Your task to perform on an android device: In the Weather Radar app. Search for Denmark's weather to view past weather conditions.
Image 0: 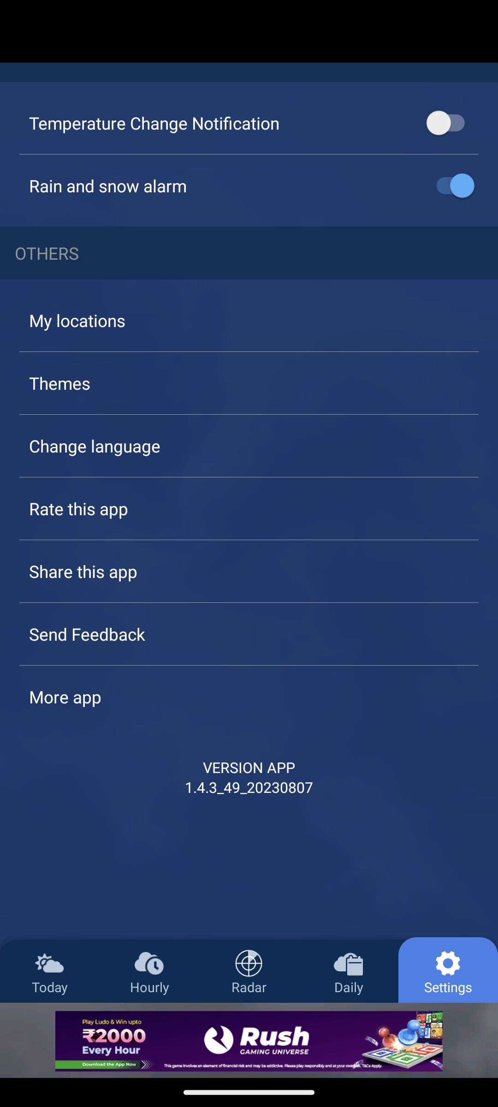
Click on the Today icon at bottom left of the screen
Step 0: click (46, 974)
Image 1: 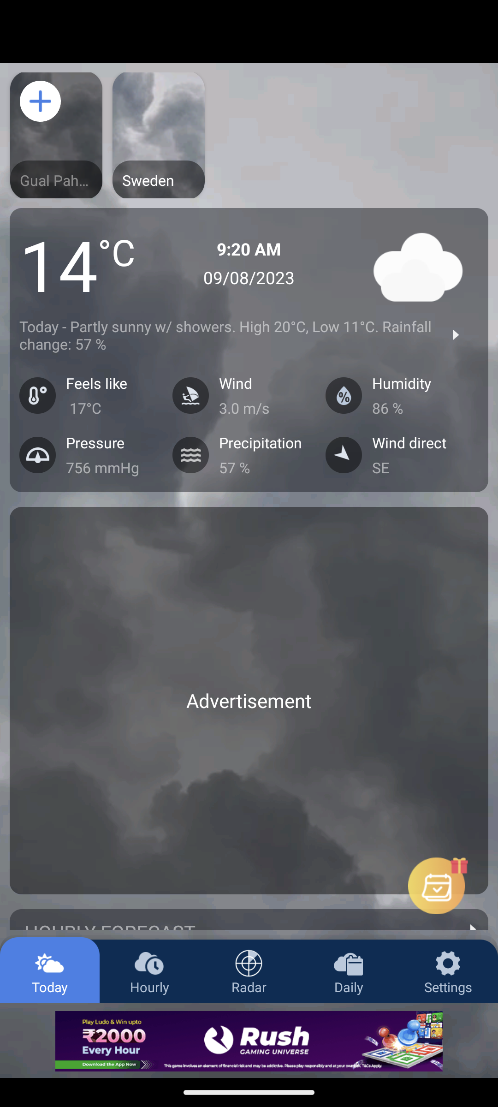
Click on the plus icon at top left of the screen
Step 1: click (35, 102)
Image 2: 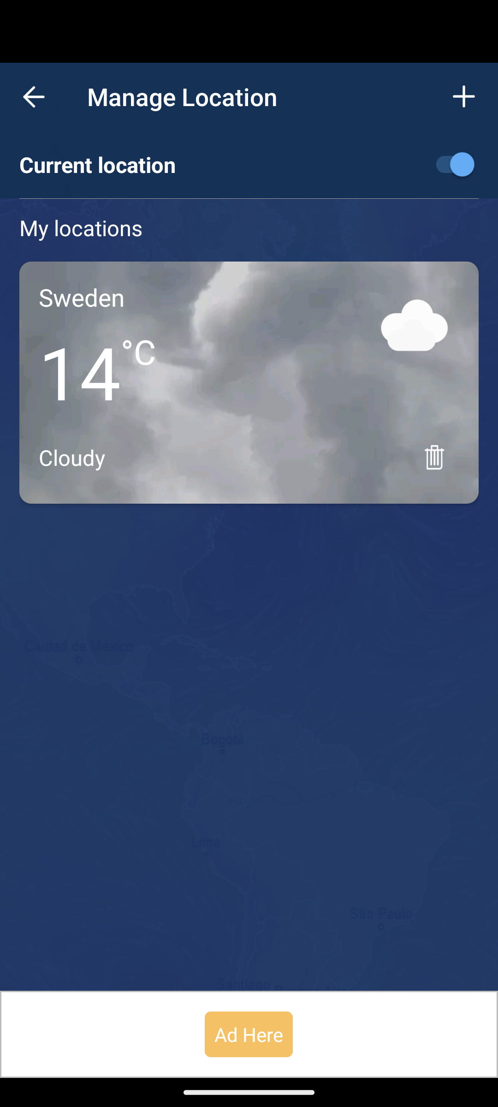
click on the plus icon at top right of the screen
Step 2: click (462, 98)
Image 5: 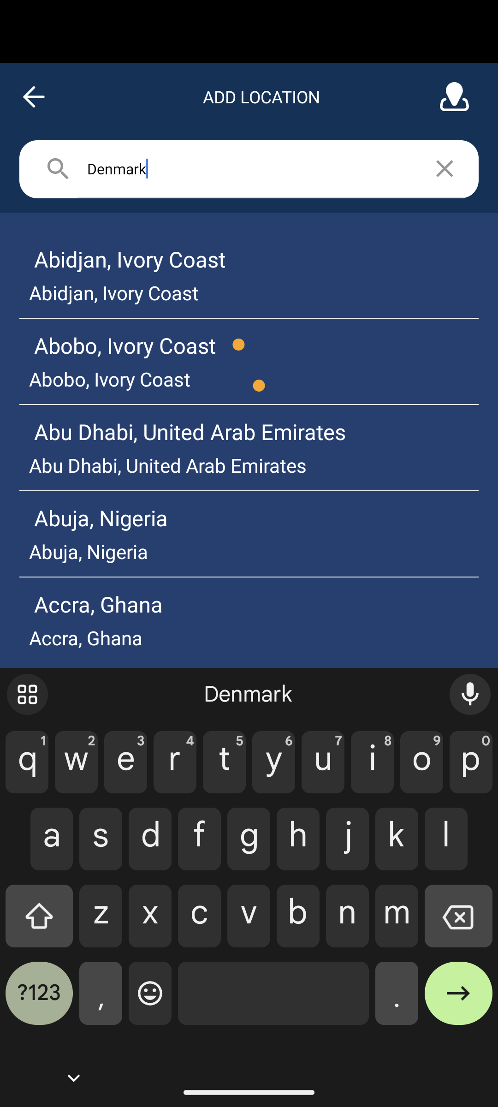
Type"Denmark" in search bar
Step 5: wait
Image 6: 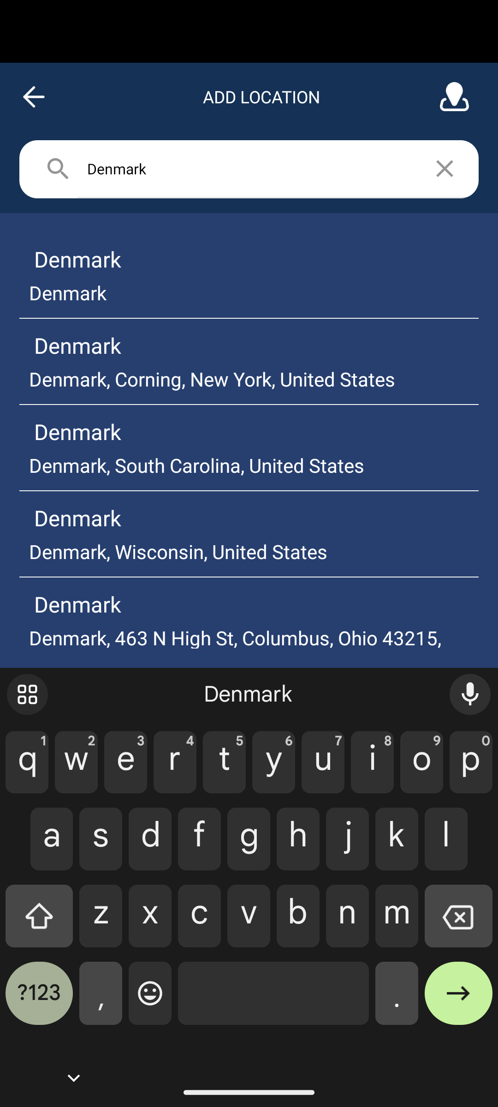
Click on the Denmark result
Step 6: click (251, 259)
Image 7: 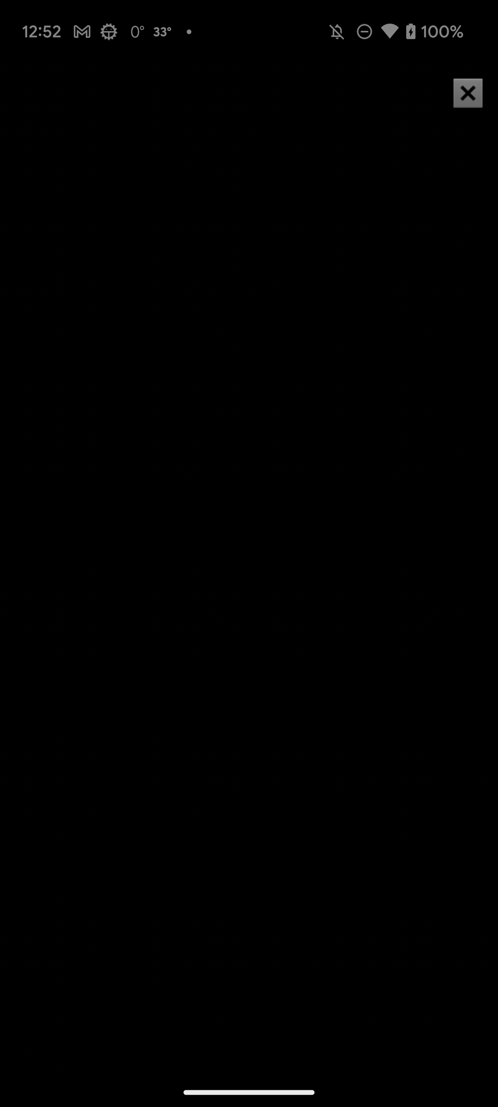
Click on the Denmark result
Step 7: wait
Image 8: 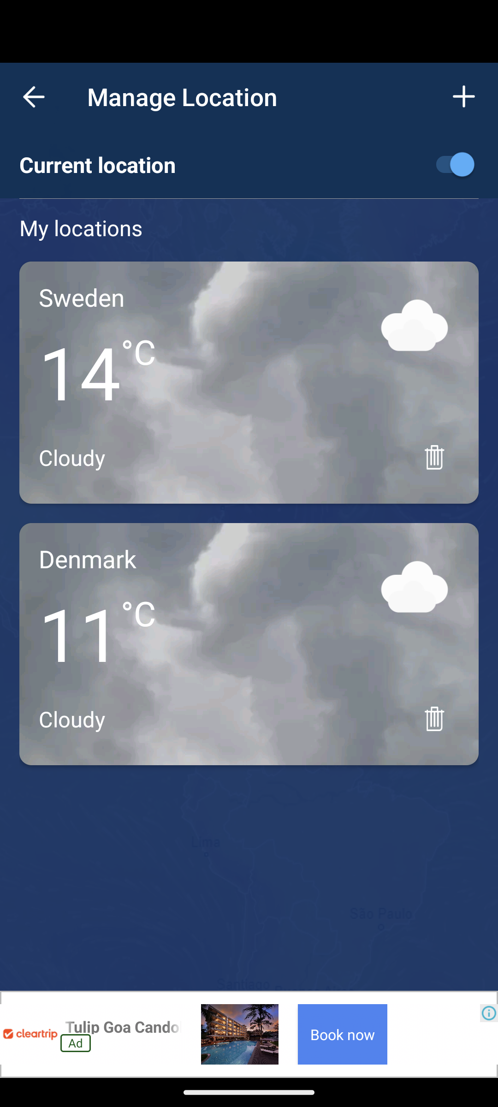
Click on the Denmark location
Step 8: click (271, 616)
Image 9: 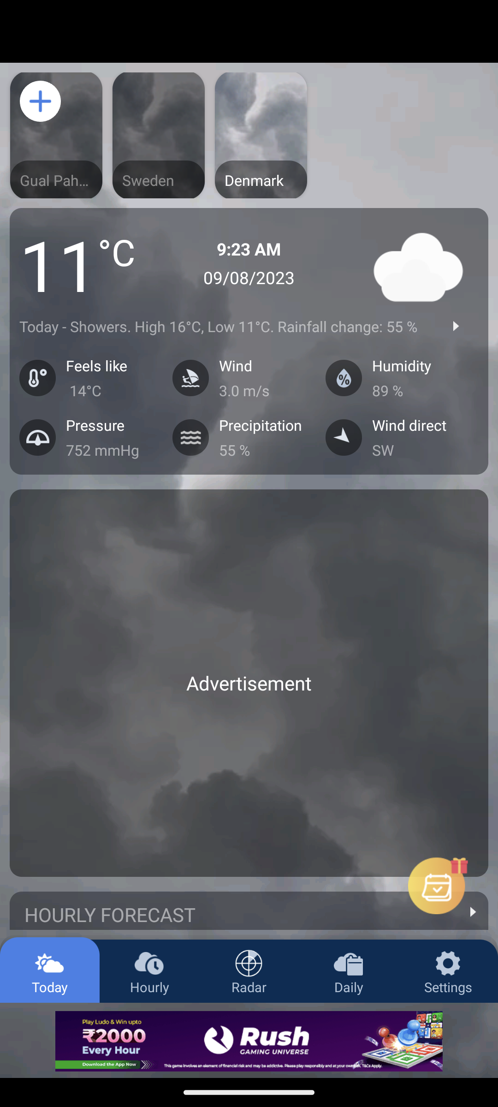
Scroll up to view the Hourly forecast weather history
Step 9: scroll down